Your task to perform on an android device: I want to attend one of Nieuw Amsterdam's greatest strengths, the Music Walk on Deck 2, on September 30th. Can you search the weather forecast for September 30 on the ExaWeather app?
Image 0: 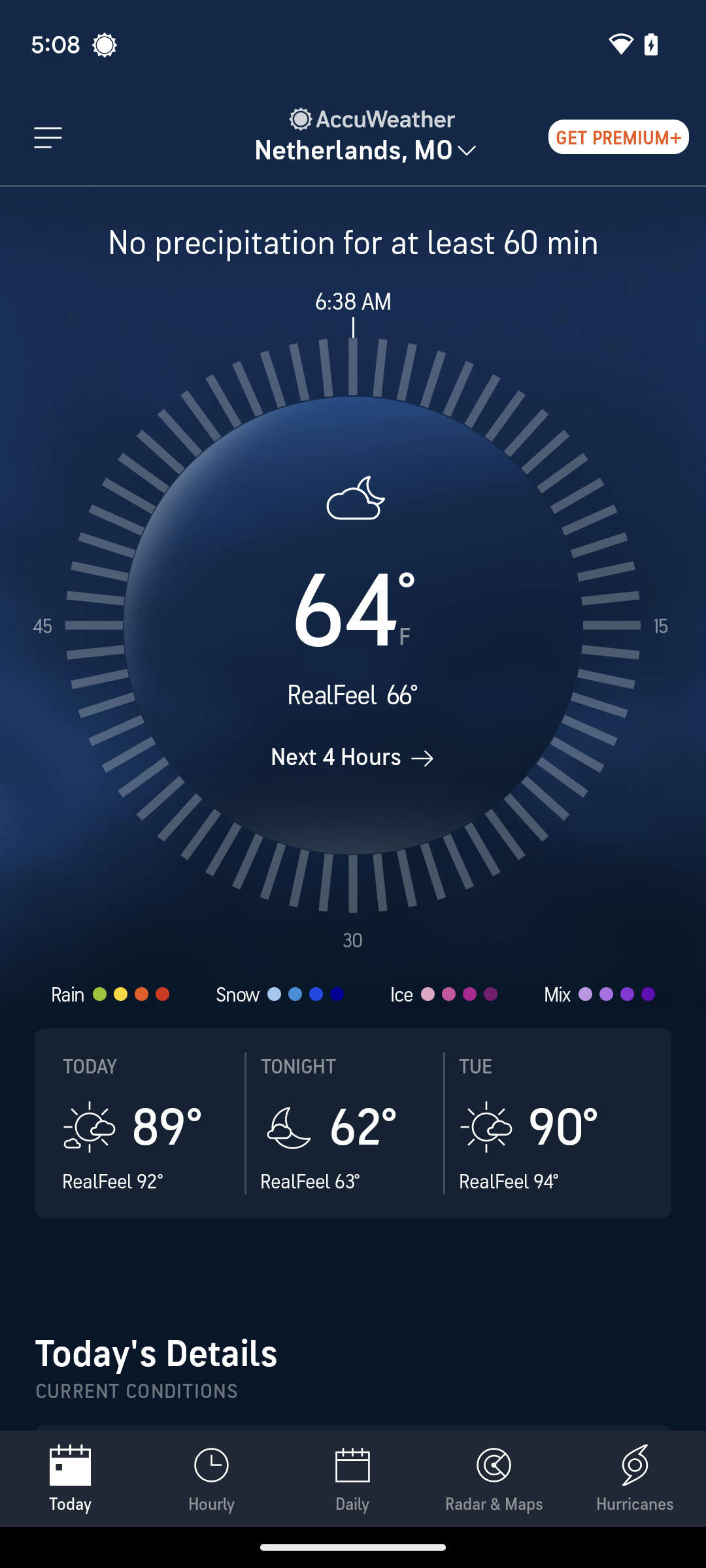
Open the ExaWeather app.
Step 0: open app "ExaWeather"
Image 1: 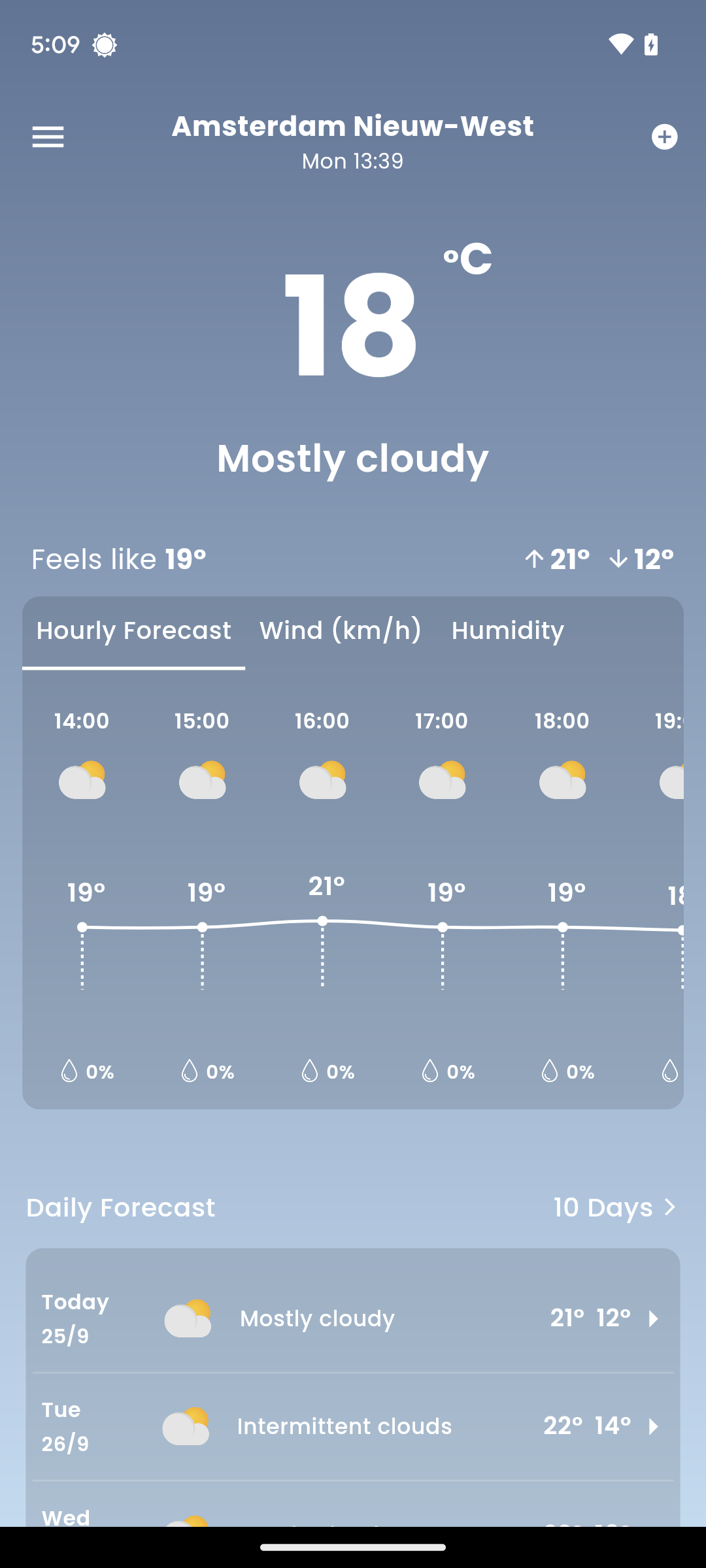
Click on the 10 Days option of the daily forecast.
Step 1: click (616, 1207)
Image 2: 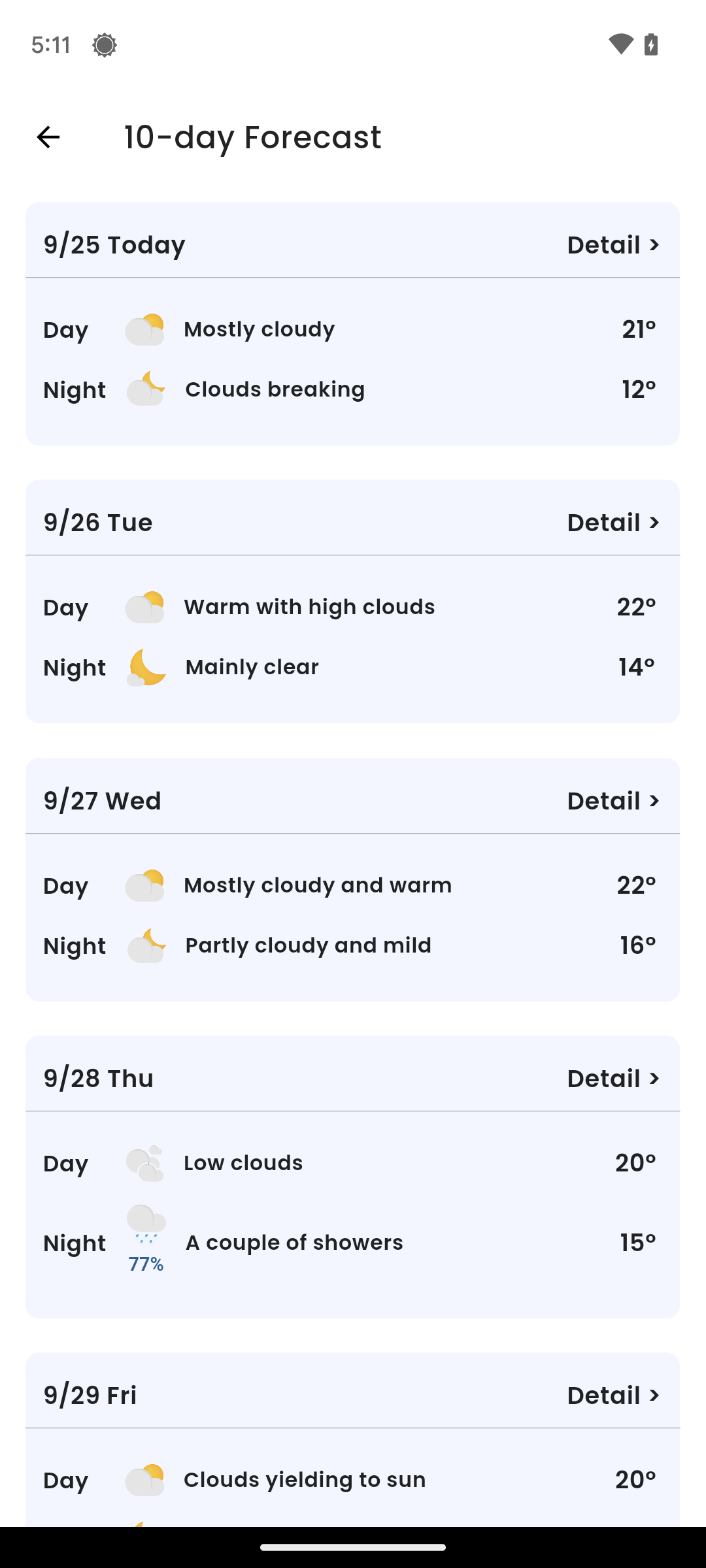
Scroll up until you find the forecast for September 30th.
Step 2: scroll down
Image 3: 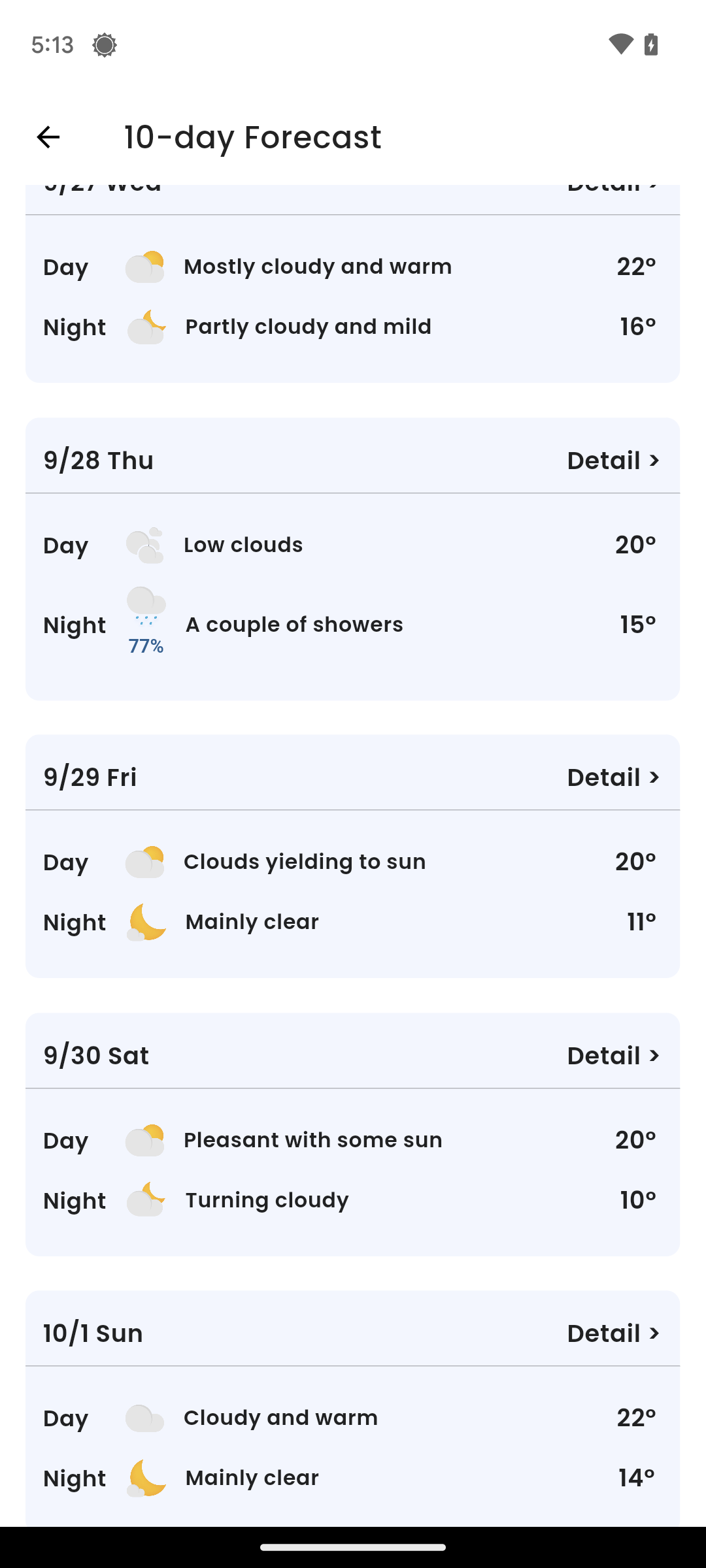
Click on the Details tab on September 30th.
Step 3: click (352, 1134)
Image 4: 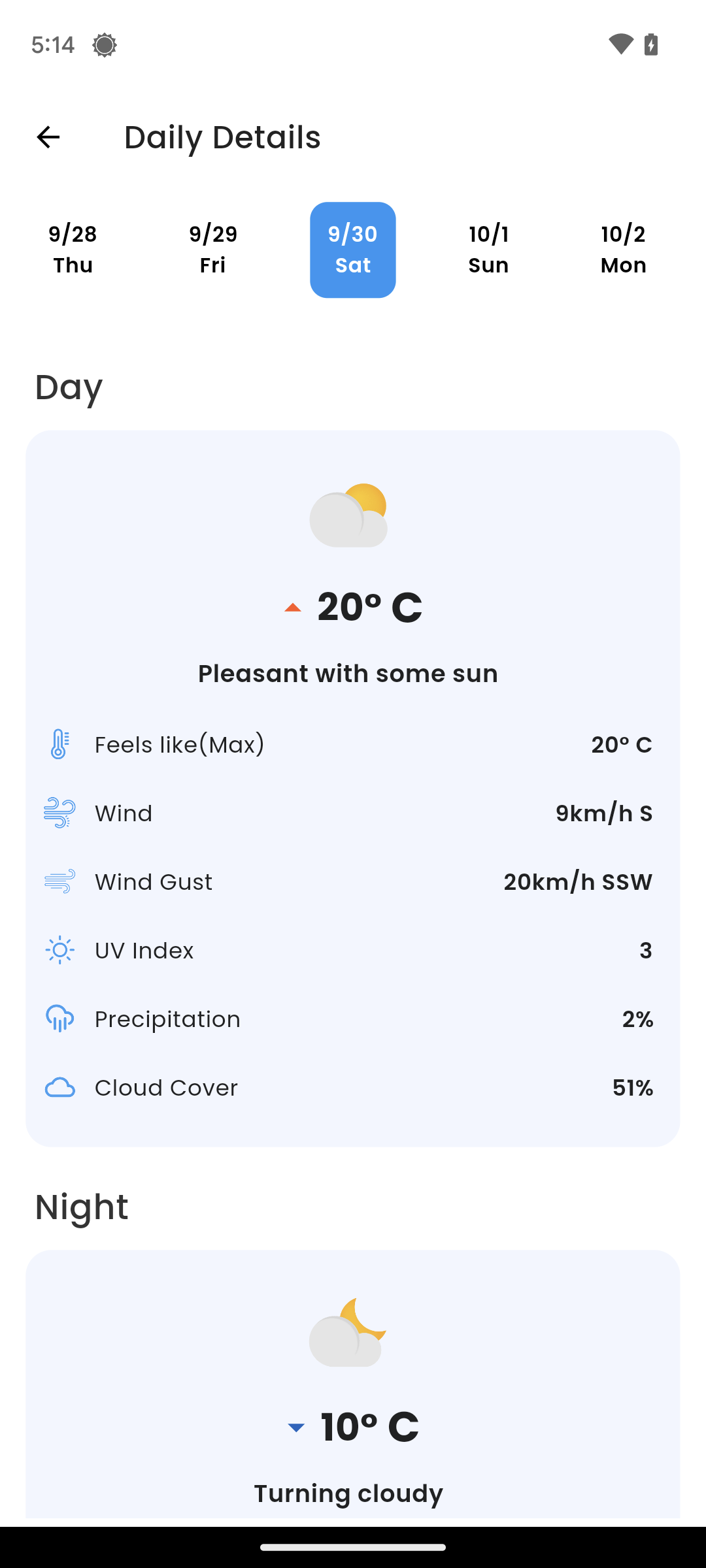
Scroll up to view the forecast.
Step 4: scroll down
Image 5: 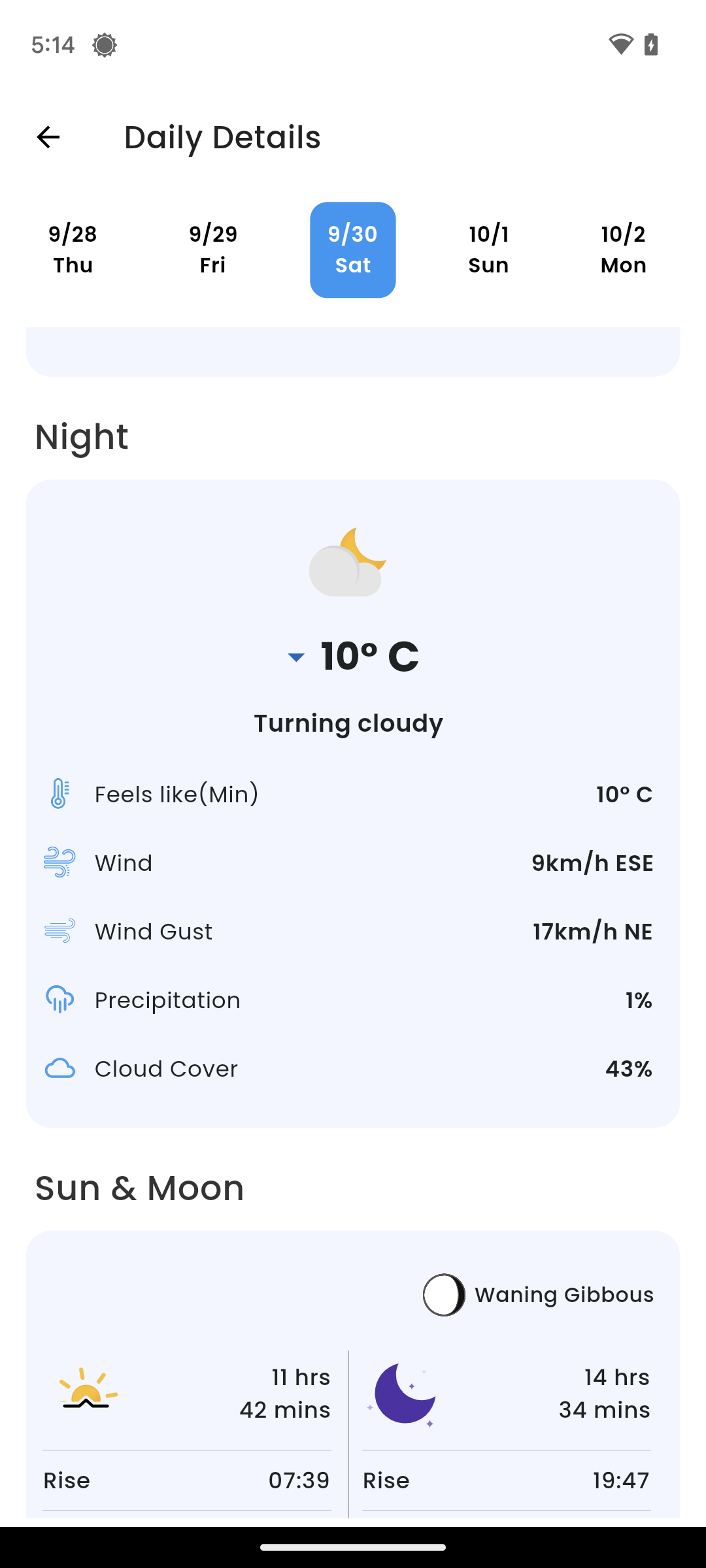
Scroll up to view the forecast.
Step 5: scroll down